Your task to perform on an android device: Rio de Janeiro Beach is my brother's favourite place, so share the Rio de Janeiro Beach photo with my brother through gmail at tiago121@gmail.com.
Image 0: 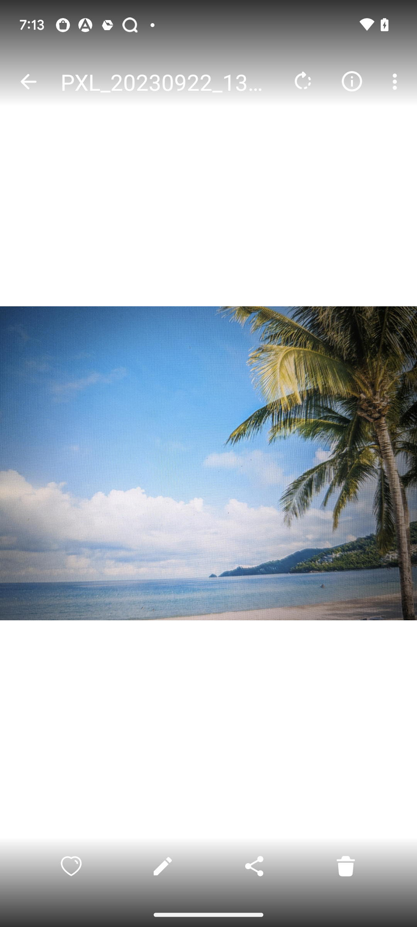
Click on the Share icon at the bottom of the screen
Step 0: click (254, 866)
Image 1: 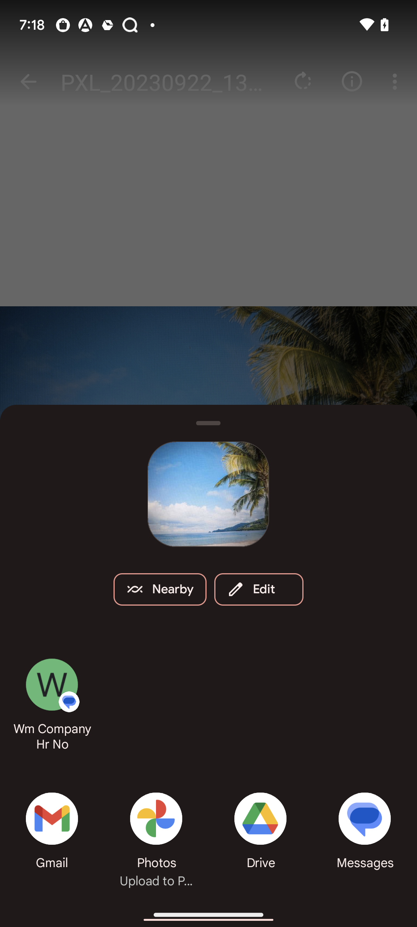
Click on the Gmail option at the bottom left side of the screen
Step 1: click (50, 825)
Image 2: 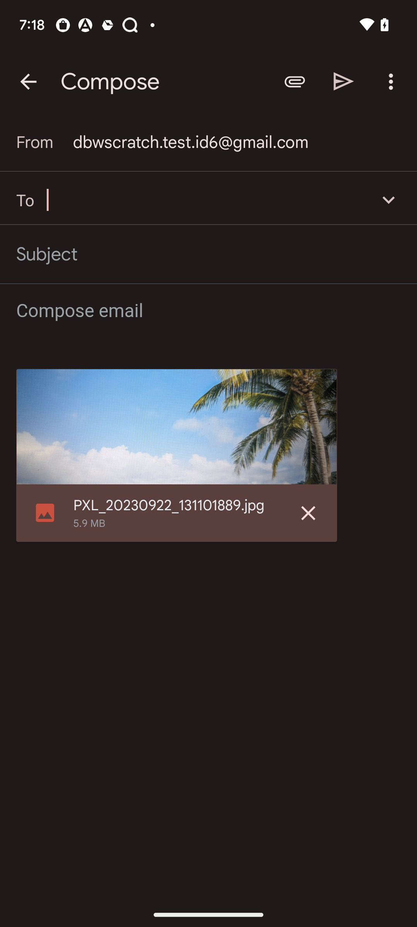
Add the recipient as tiago121@gmail.com
Step 2: type "tiago121@gmail.com"
Image 3: 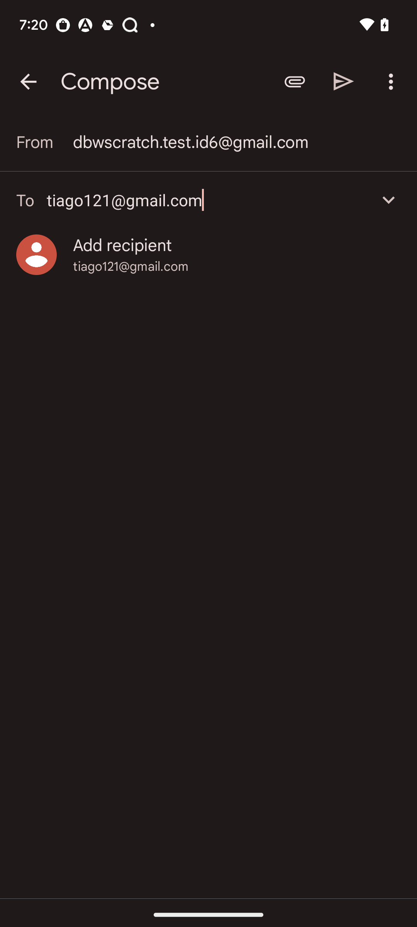
Click on the send icon at the top right corner of the screen
Step 3: click (344, 81)